Your task to perform on an android device: I feel bored I need to change my mind ,browse the other radio stations for me that are available, like the 80s and 90s.
Image 0: 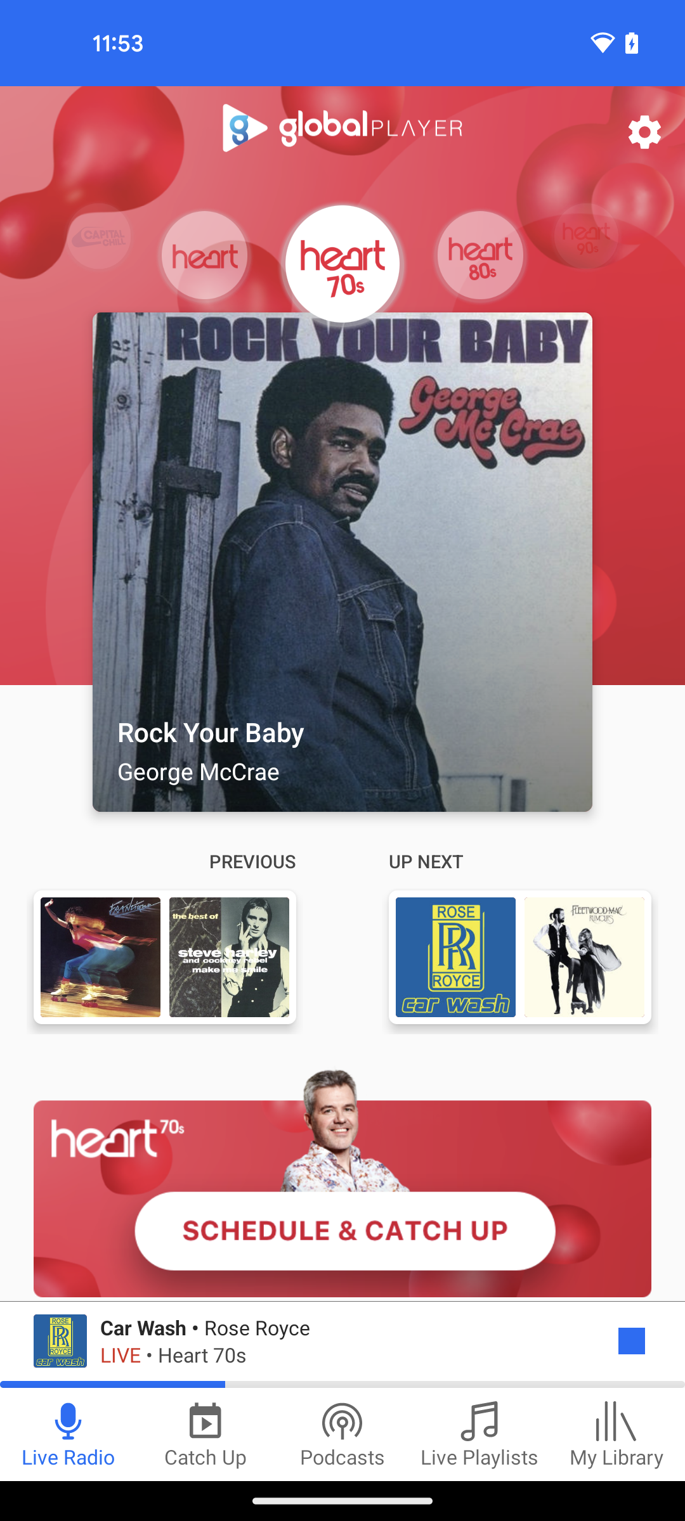
Swipe left to view the 80s radio station
Step 0: scroll right
Image 1: 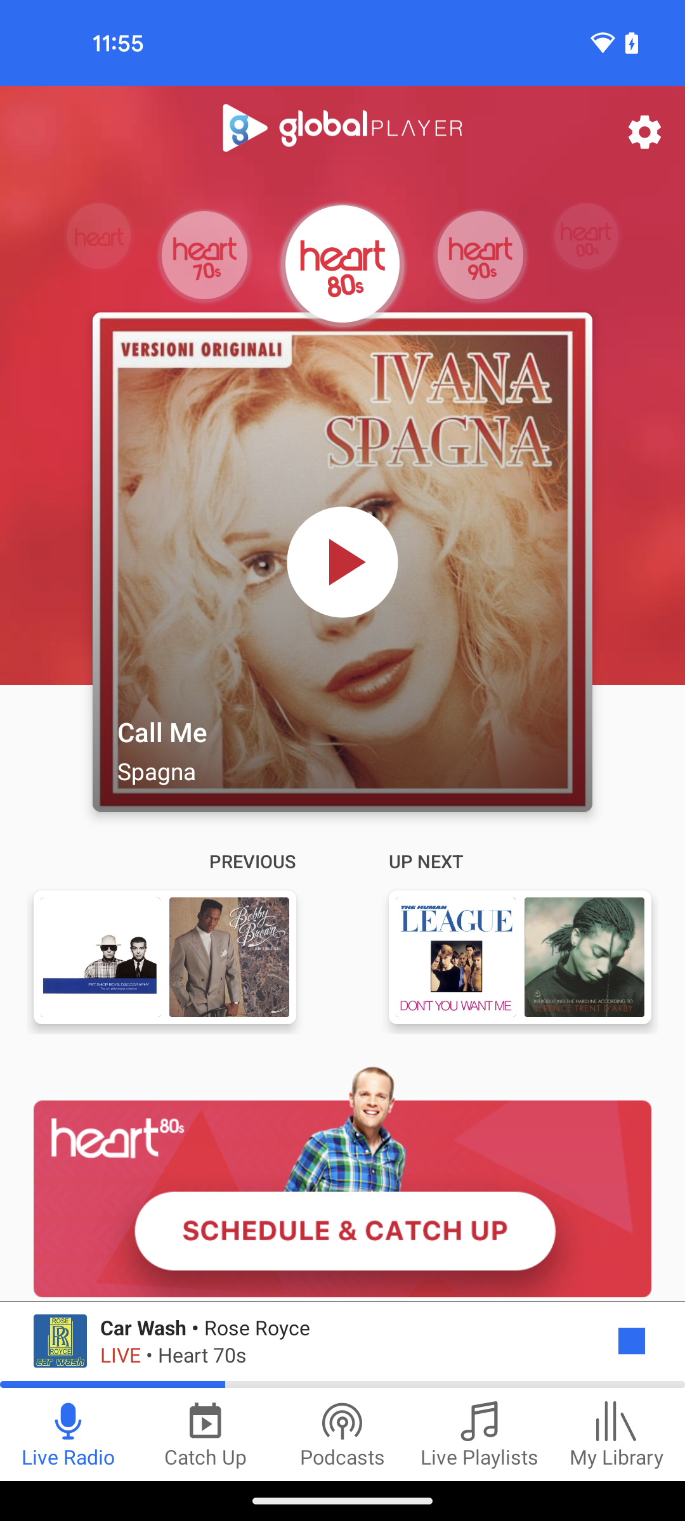
Tap on the current song of 80s radio station
Step 1: click (342, 562)
Image 2: 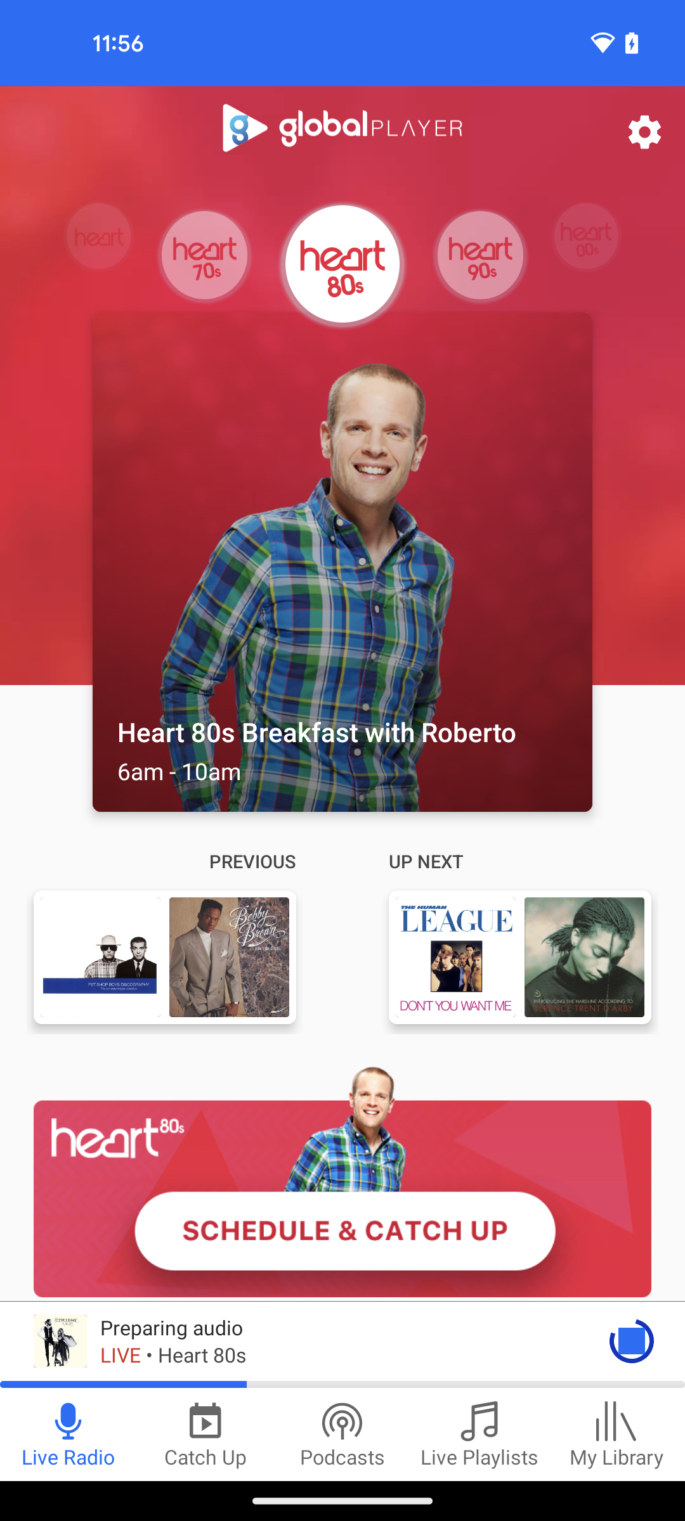
Swipe left to view the 90s radio station
Step 2: scroll right
Image 3: 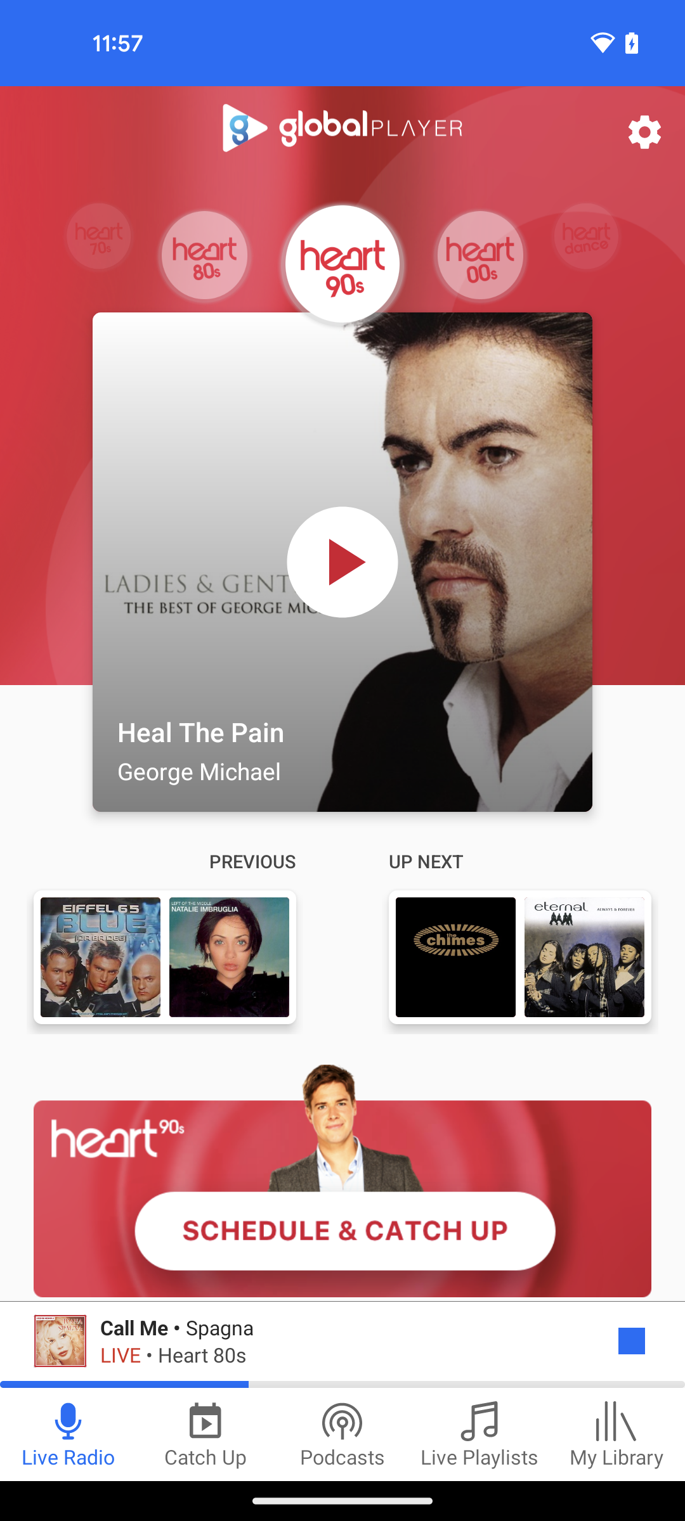
Tap on the current song of 90s radio station
Step 3: click (342, 562)